Your task to perform on an android device:  I have a plant photo that my friend Andrew Reed requested two days ago, so I want to share it with him via gmail at andrewreed@dayrep.com
Image 0: 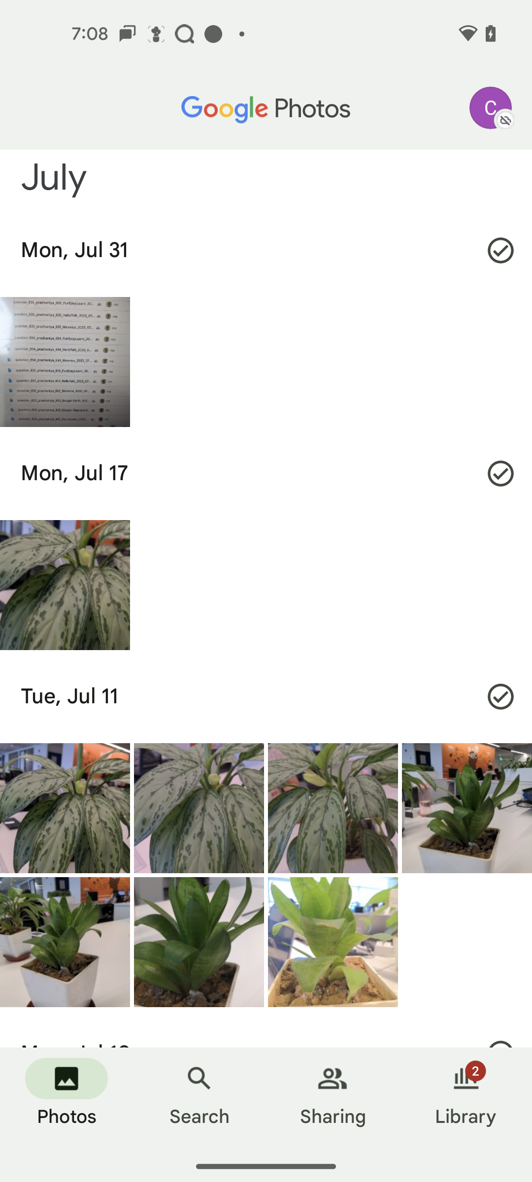
Click on the second photo
Step 0: click (65, 585)
Image 1: 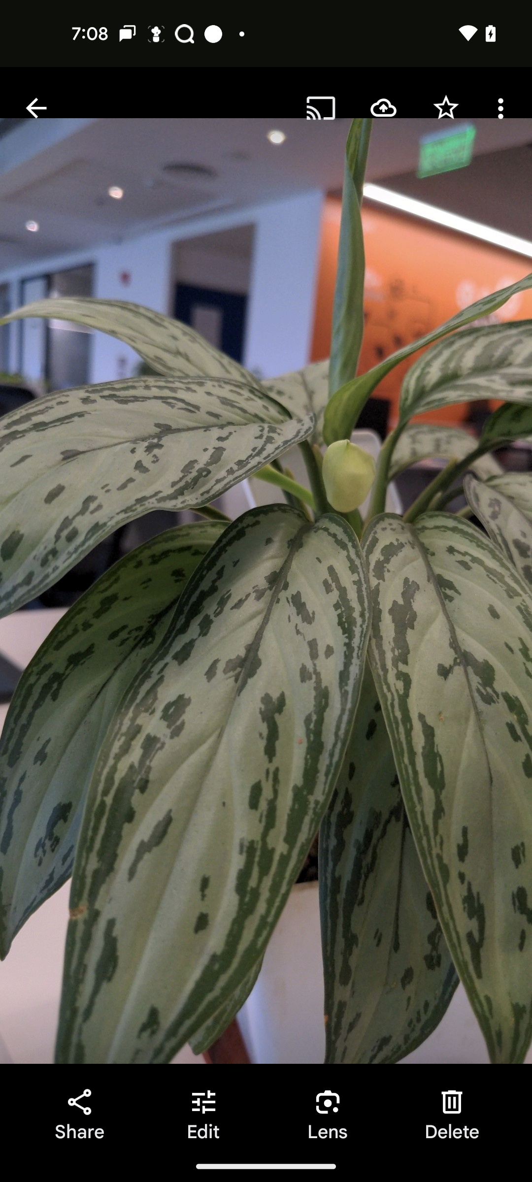
click on the share button
Step 1: click (79, 1115)
Image 2: 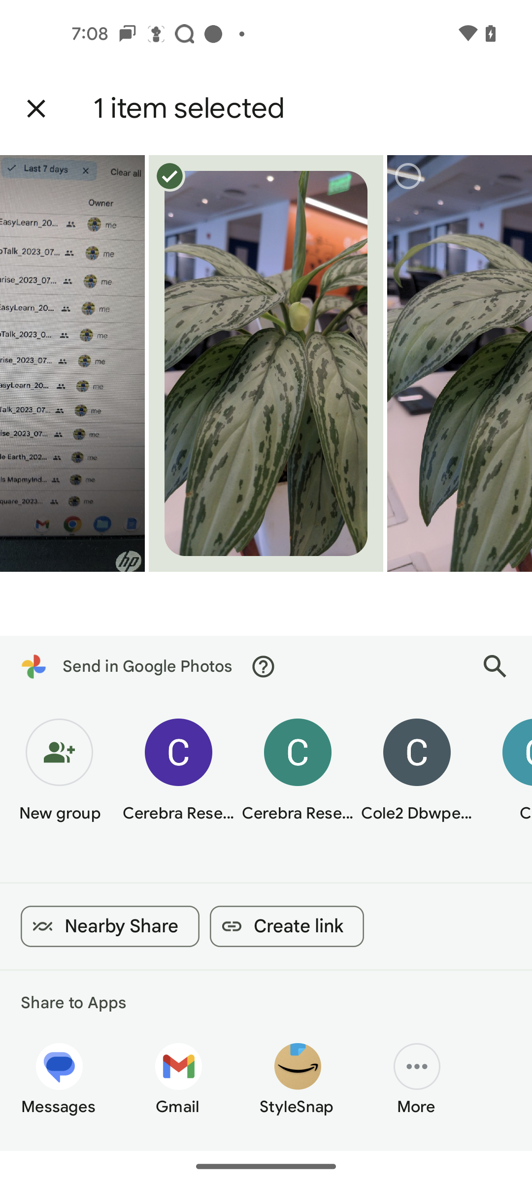
select gmail app
Step 2: click (178, 1066)
Image 3: 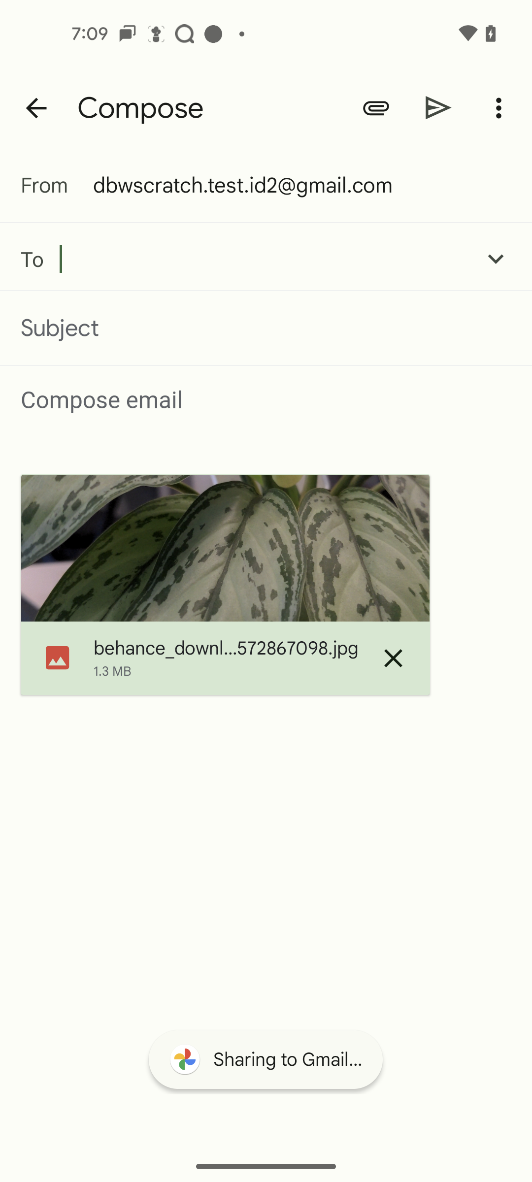
click on To text field
Step 3: click (265, 259)
Image 4: 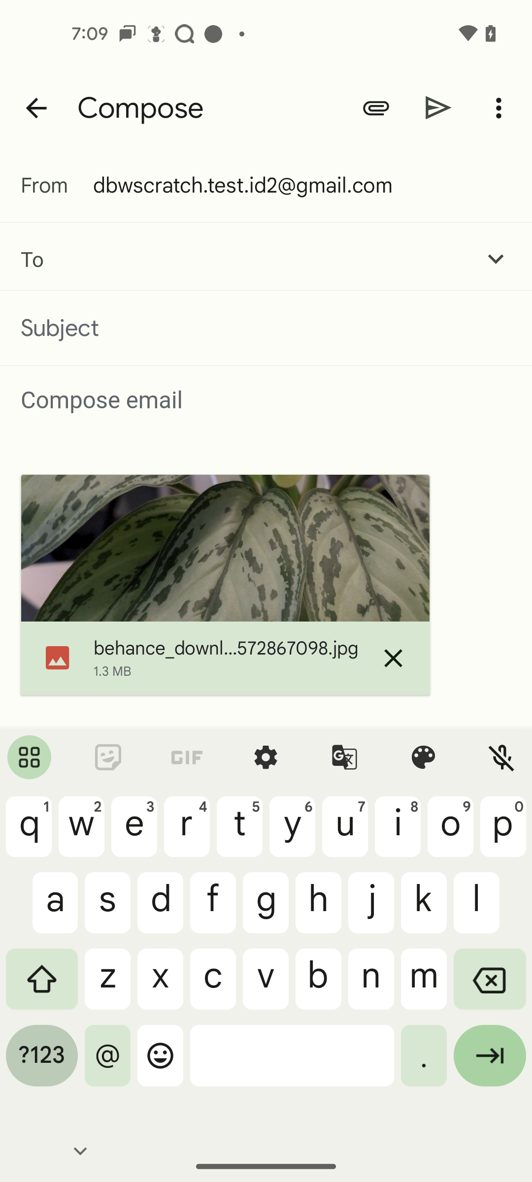
enter receiver email address andrewreed@dayrep.com
Step 4: type "andrewreed@dayrep.com"
Image 5: 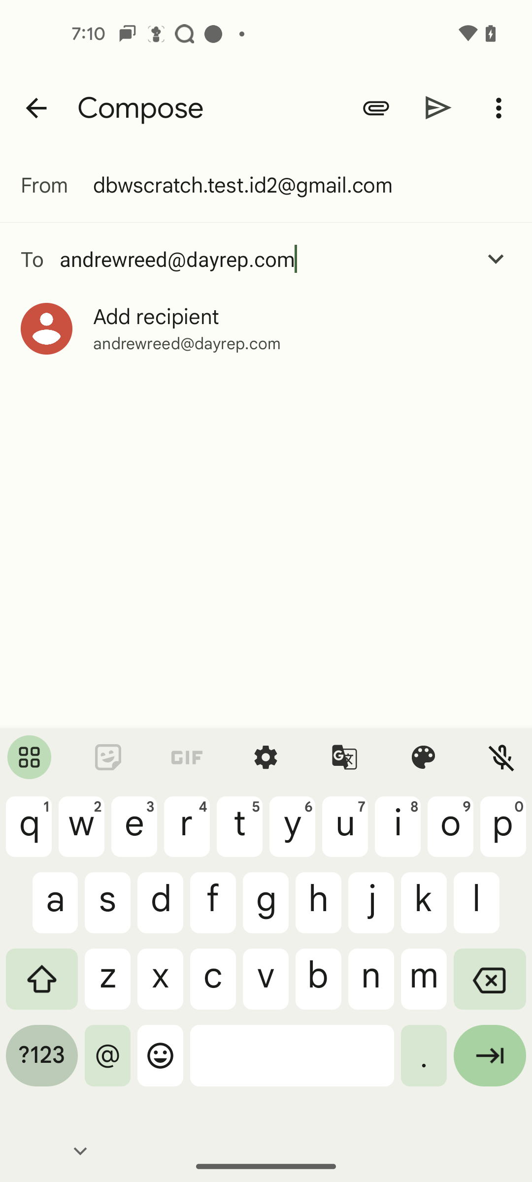
click on the add recipient 
Step 5: click (302, 328)
Image 6: 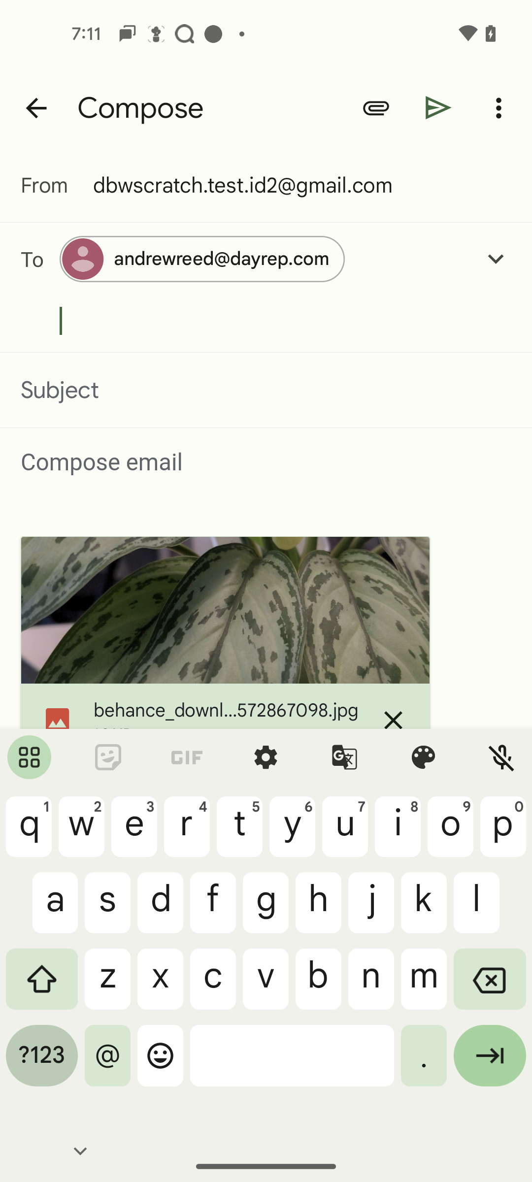
click on the send button
Step 6: click (438, 107)